Your task to perform on an android device: Add the title of the presentation, Solar Energy, with a subtitle for solar panels on the current open slide in the Slides app.
Image 0: 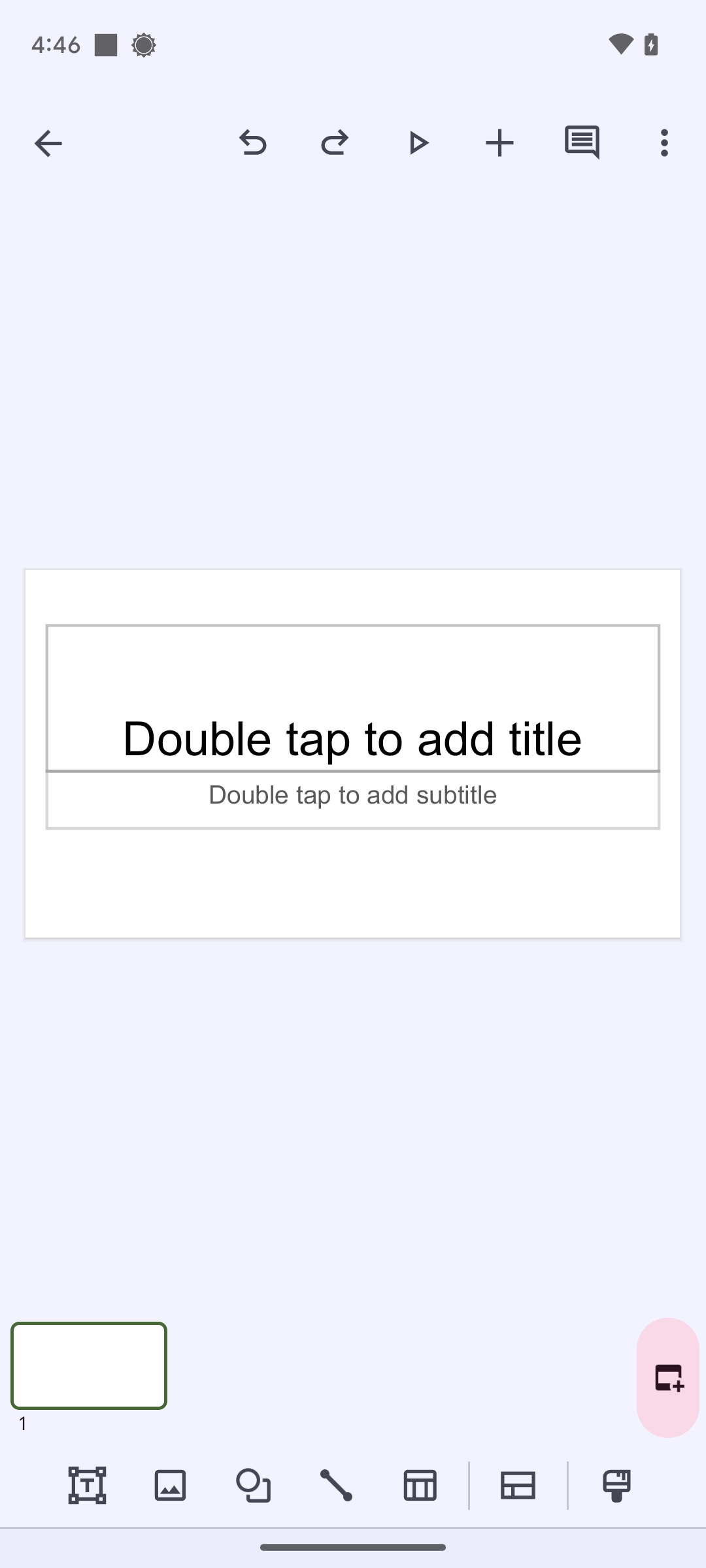
Click on the Title tab.
Step 0: click (352, 699)
Image 1: 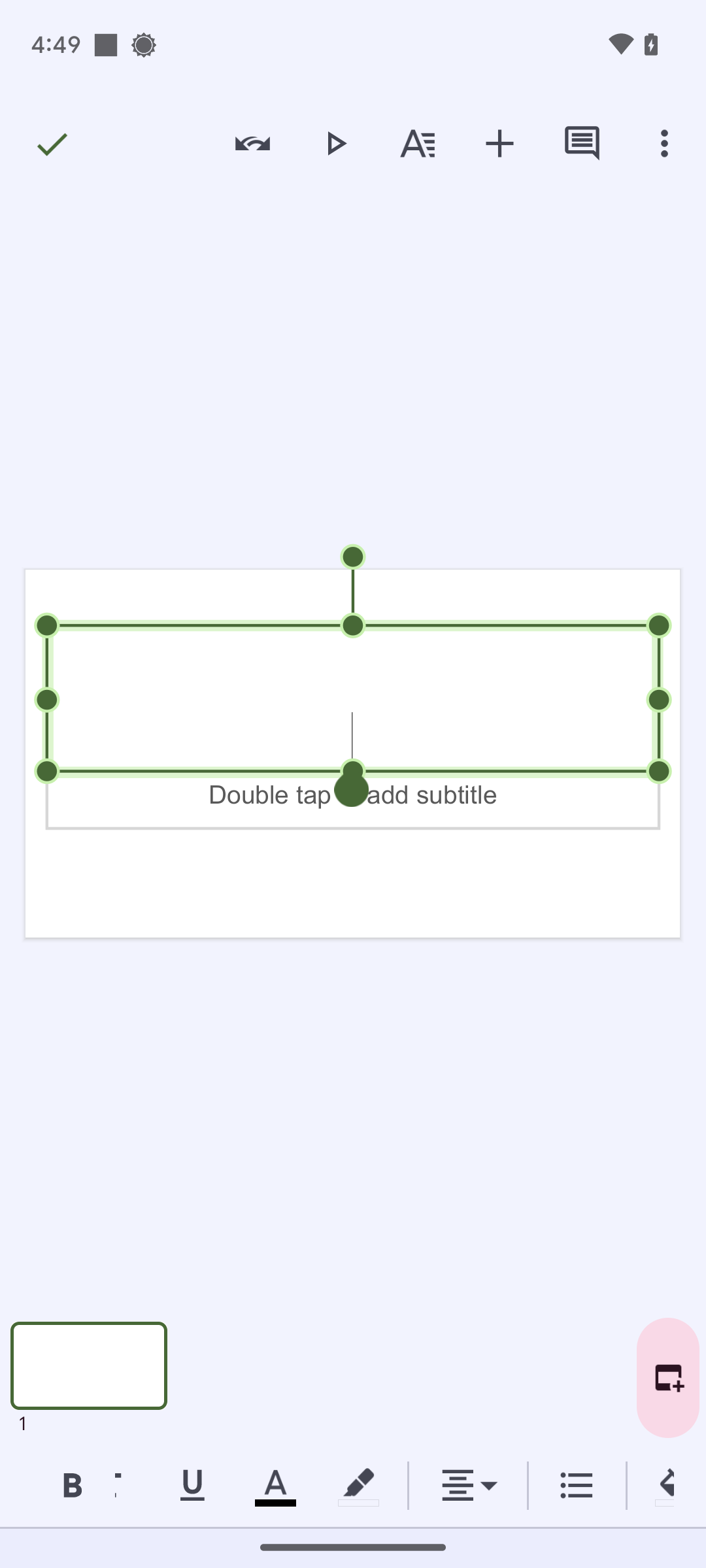
Type in SOLAR ENERGY.
Step 1: type "SOLAR ENERGY"
Image 2: 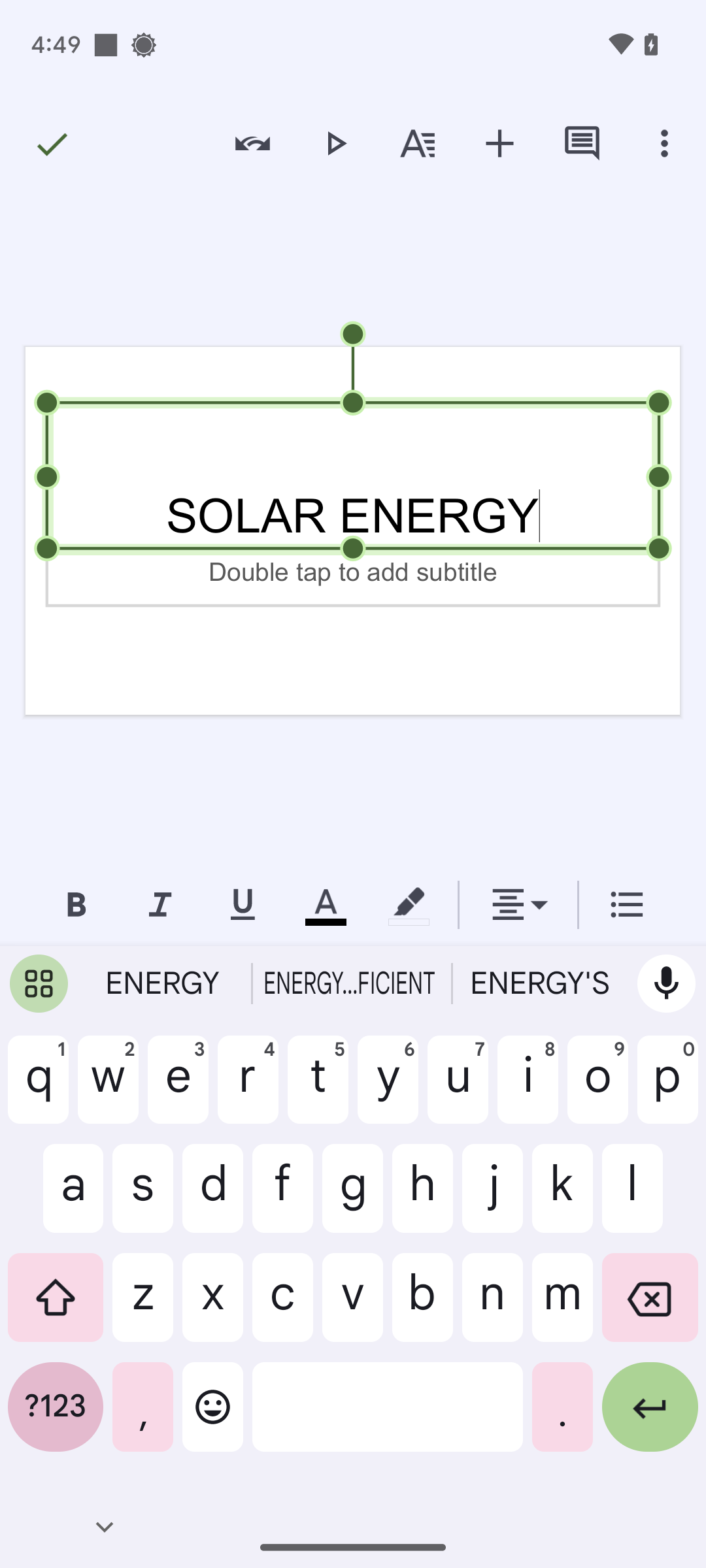
Click on the Subtitle section.
Step 2: click (352, 548)
Image 3: 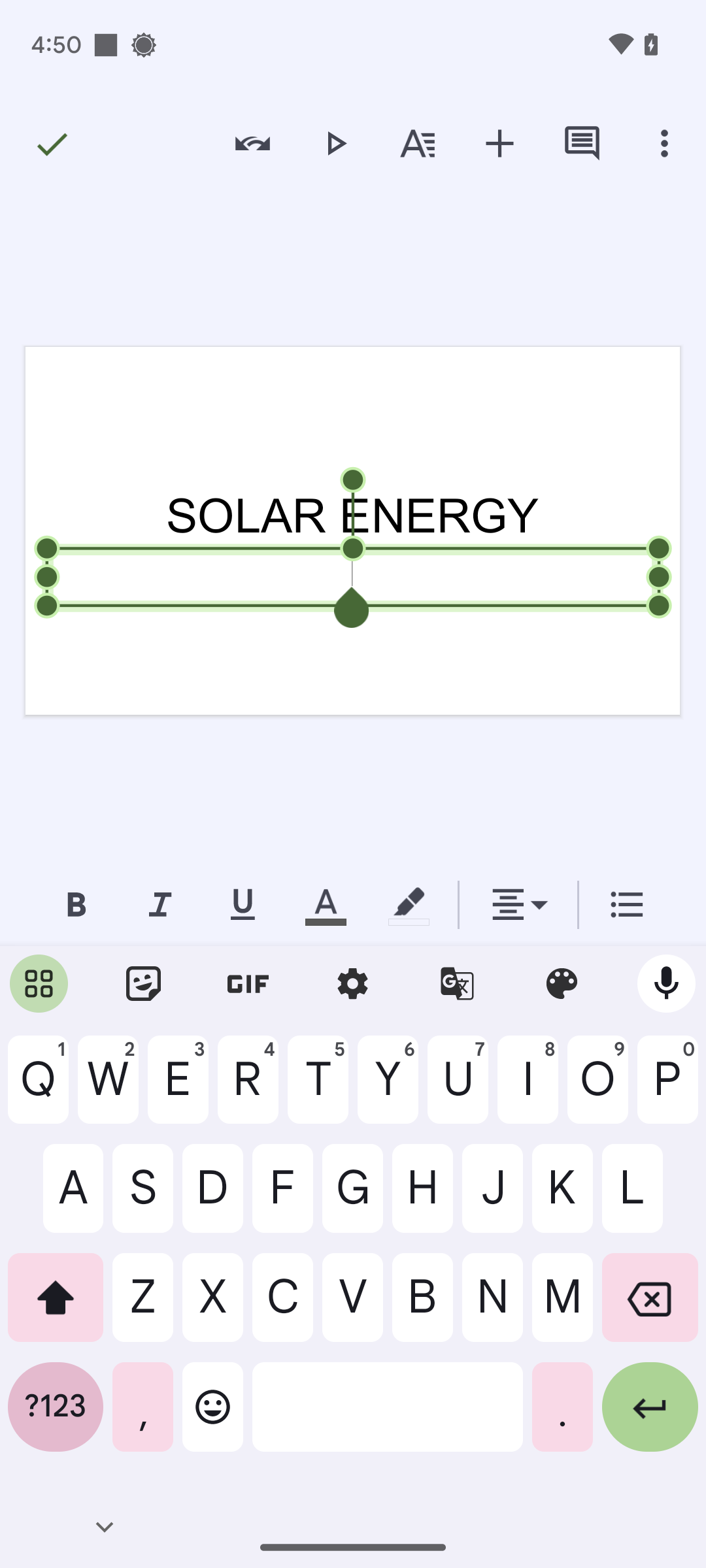
Type in Solar Panels.
Step 3: type "Solar Panels"
Image 4: 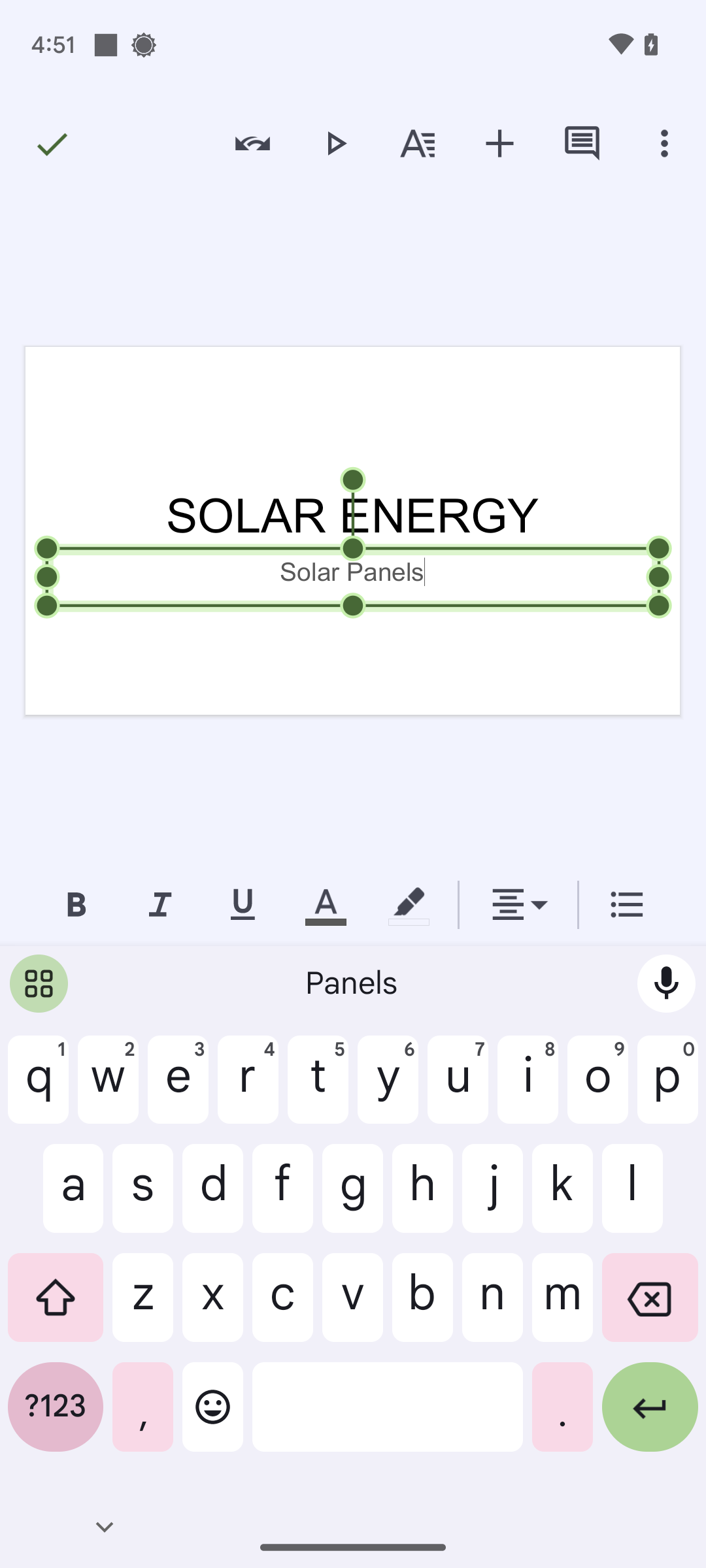
Tap on the outside of the slide.
Step 4: click (392, 777)